Your task to perform on an android device: Open HERE WeGo app, Search Directions from Moorgate(London) to BB's Coffee and Muffins and start it.
Image 0: 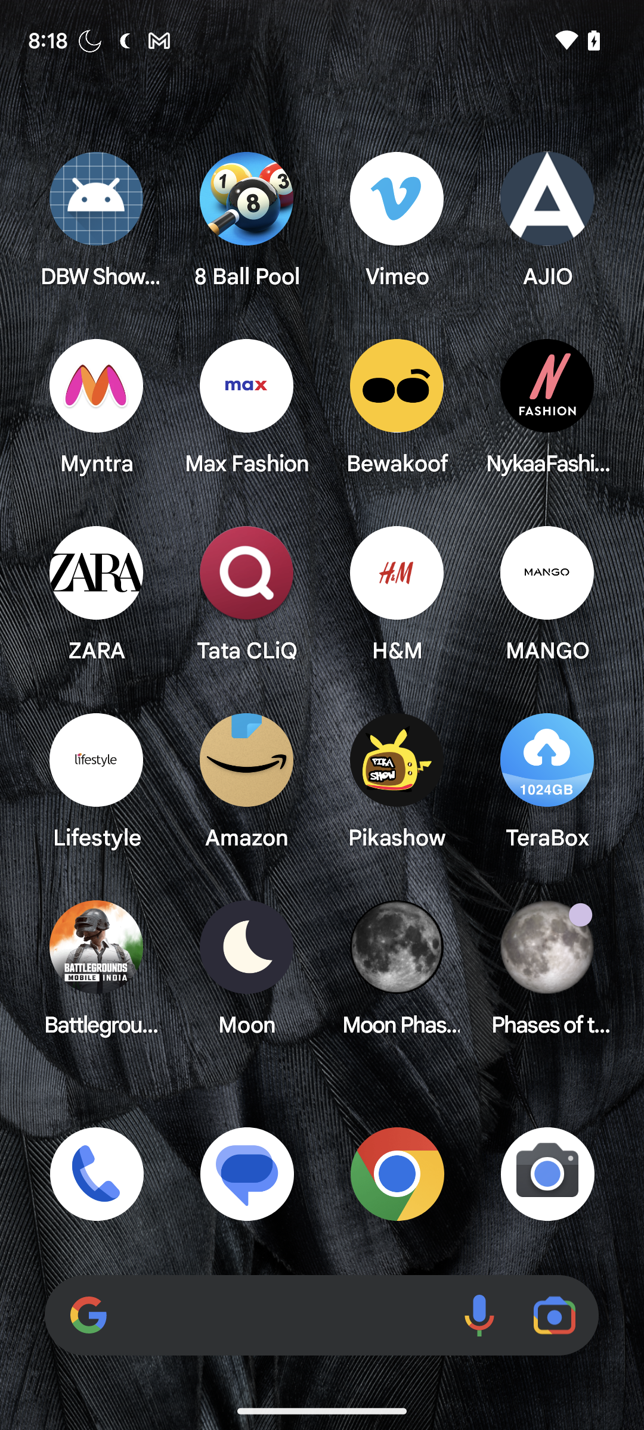
Open HERE WeGo app
Step 0: open app "HERE WeGo"
Image 1: 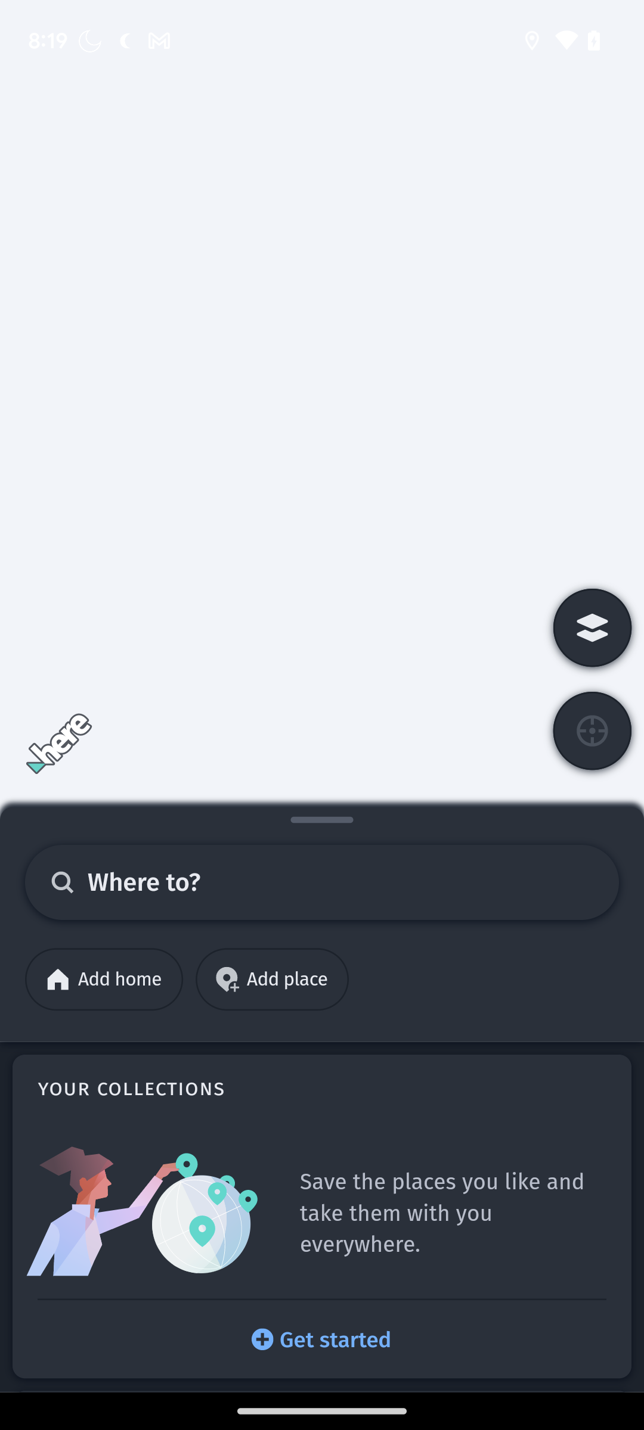
Click on the search icon at the left side of the screen
Step 1: click (322, 878)
Image 2: 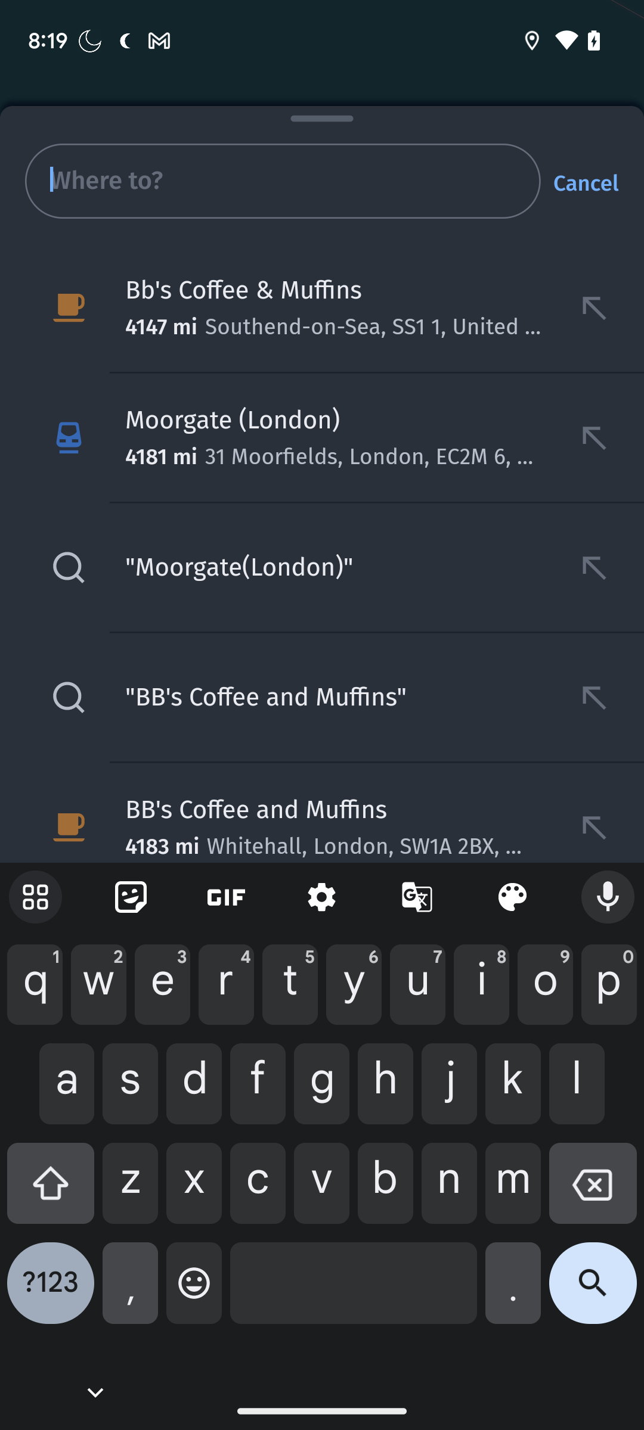
type Moorgate (London)
Step 2: type "Moorgate (London)"
Image 3: 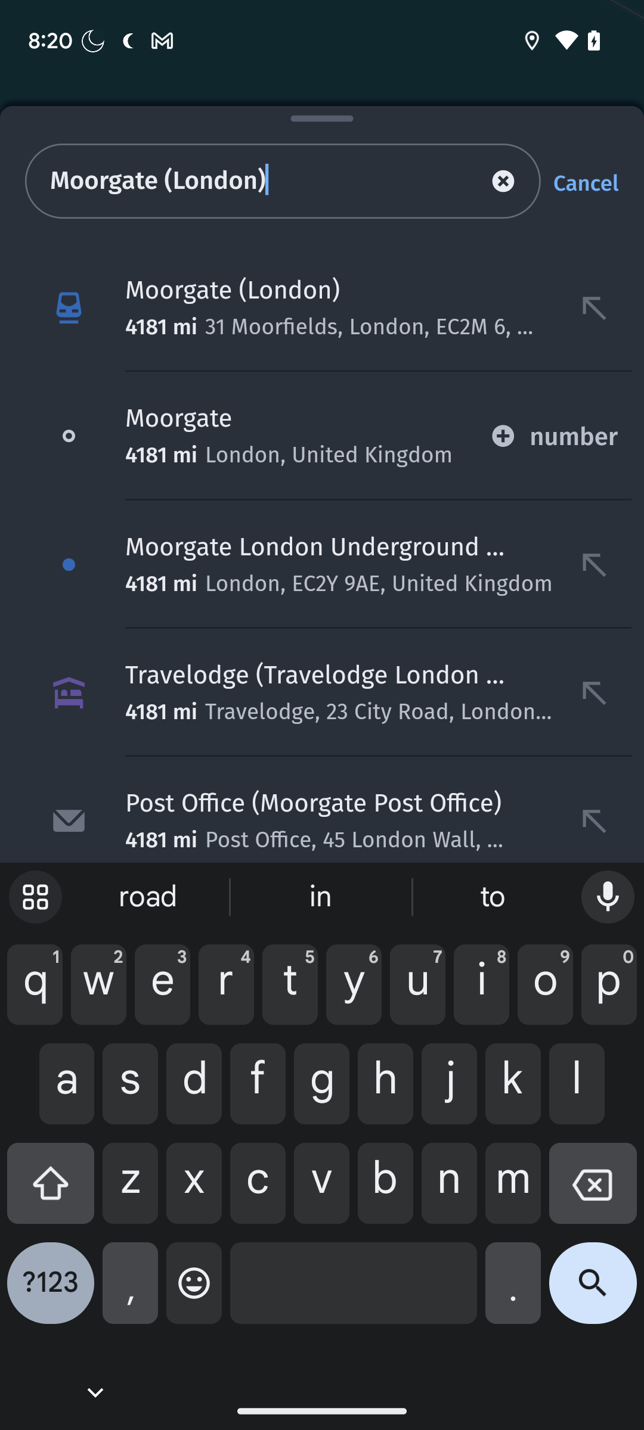
Click on the search icon at the right bottom corner of the screen
Step 3: click (593, 1292)
Image 4: 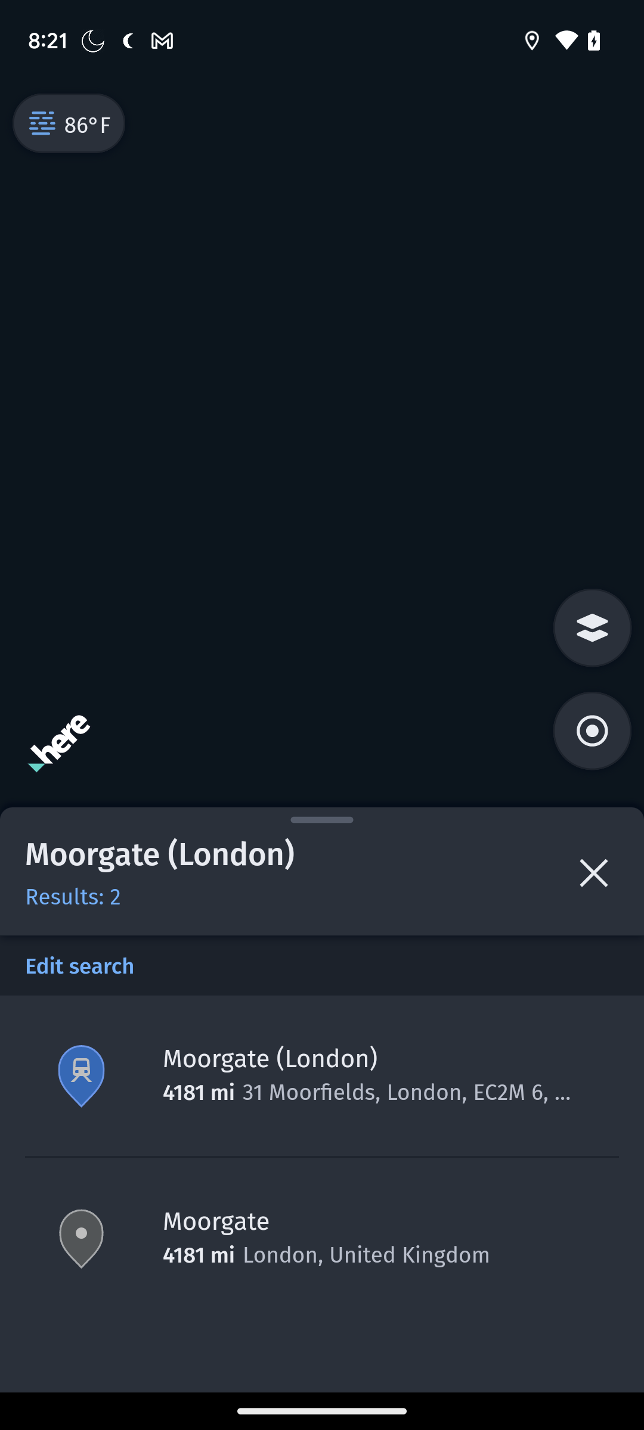
Click on Moorgate (London) below the Edit search option
Step 4: click (321, 1076)
Image 5: 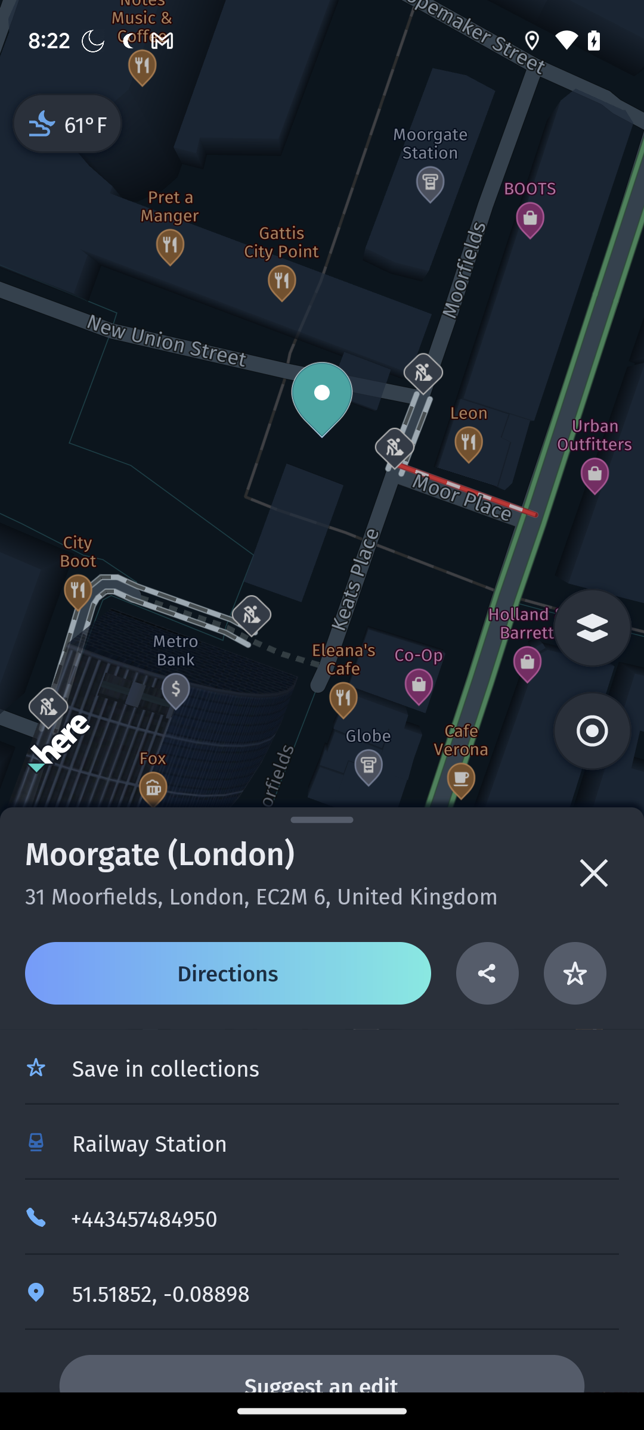
Click on the Directions option at the left side of the screen
Step 5: click (228, 973)
Image 6: 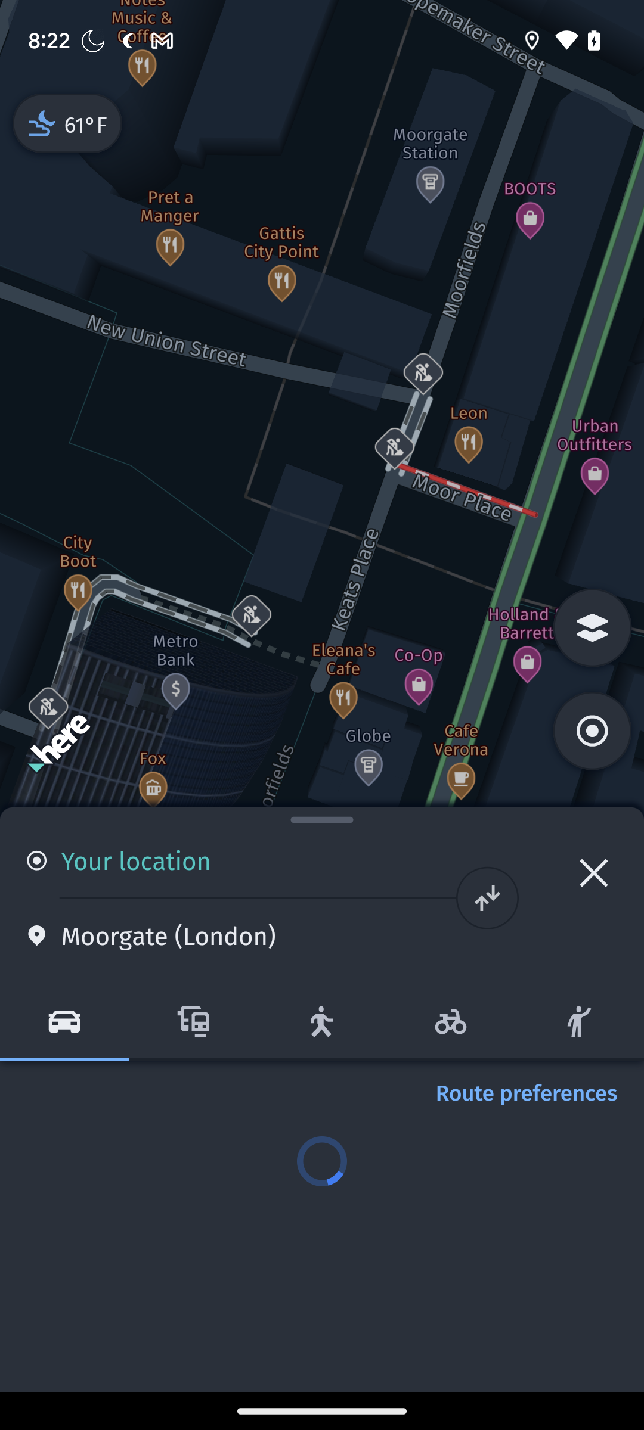
Click on your location at the left side of the screen
Step 6: click (240, 860)
Image 7: 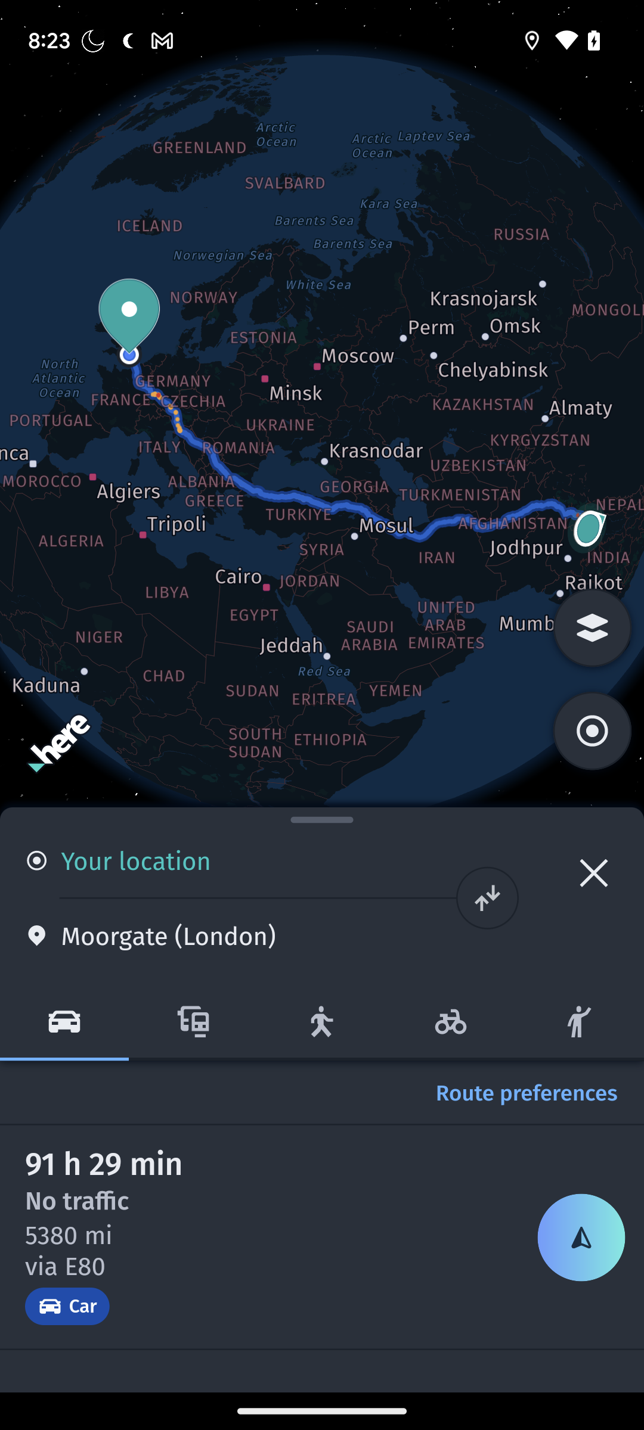
Click on your location at the left side of the screen
Step 7: click (240, 860)
Image 8: 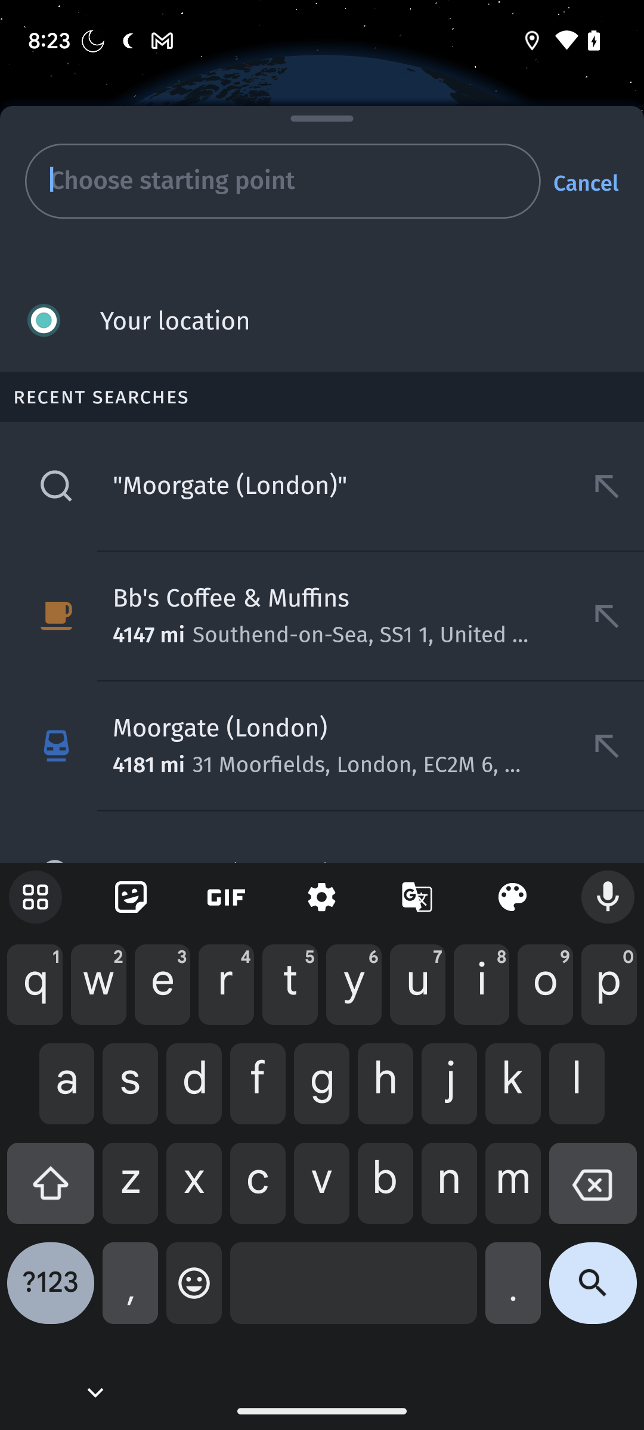
Type BB's Coffee and Muffins
Step 8: type " BB's Coffee and Muffins"
Image 9: 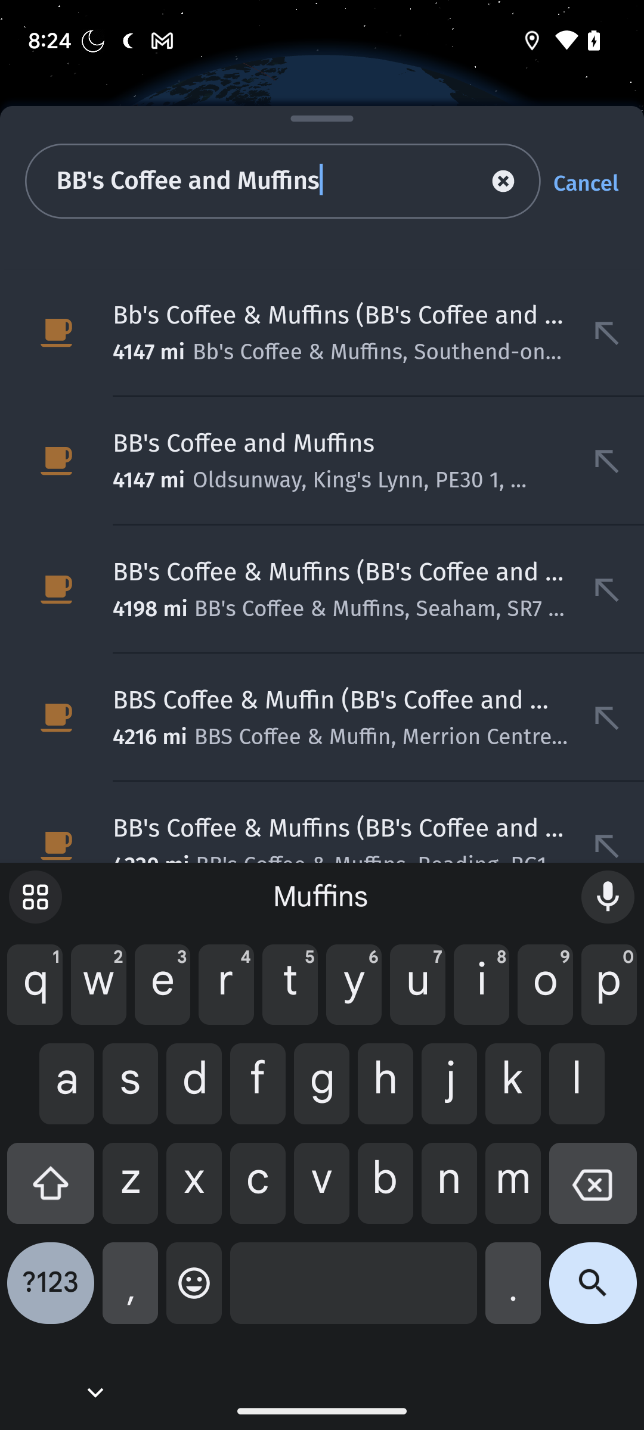
Click on the BB's Cofffe & Muffins (BB's Coffee and ...
Step 9: click (322, 332)
Image 10: 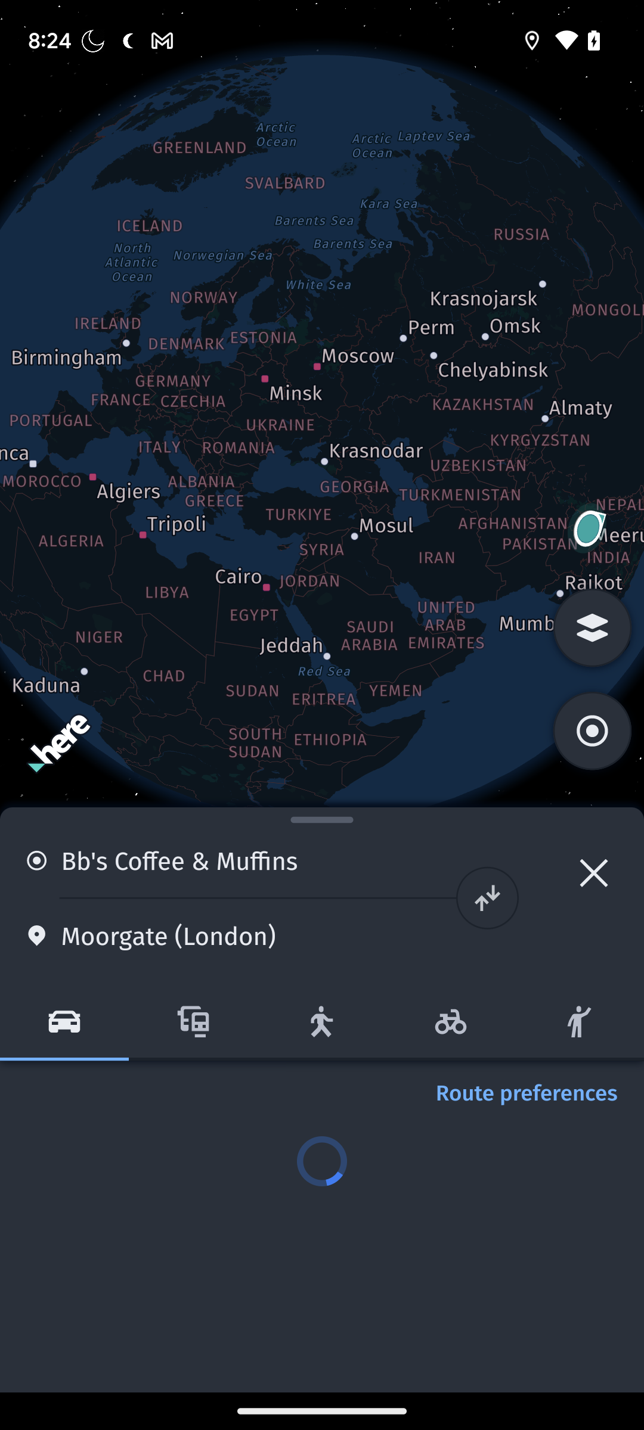
Click on the BB's Cofffe & Muffins (BB's Coffee and ...
Step 10: wait
Image 11: 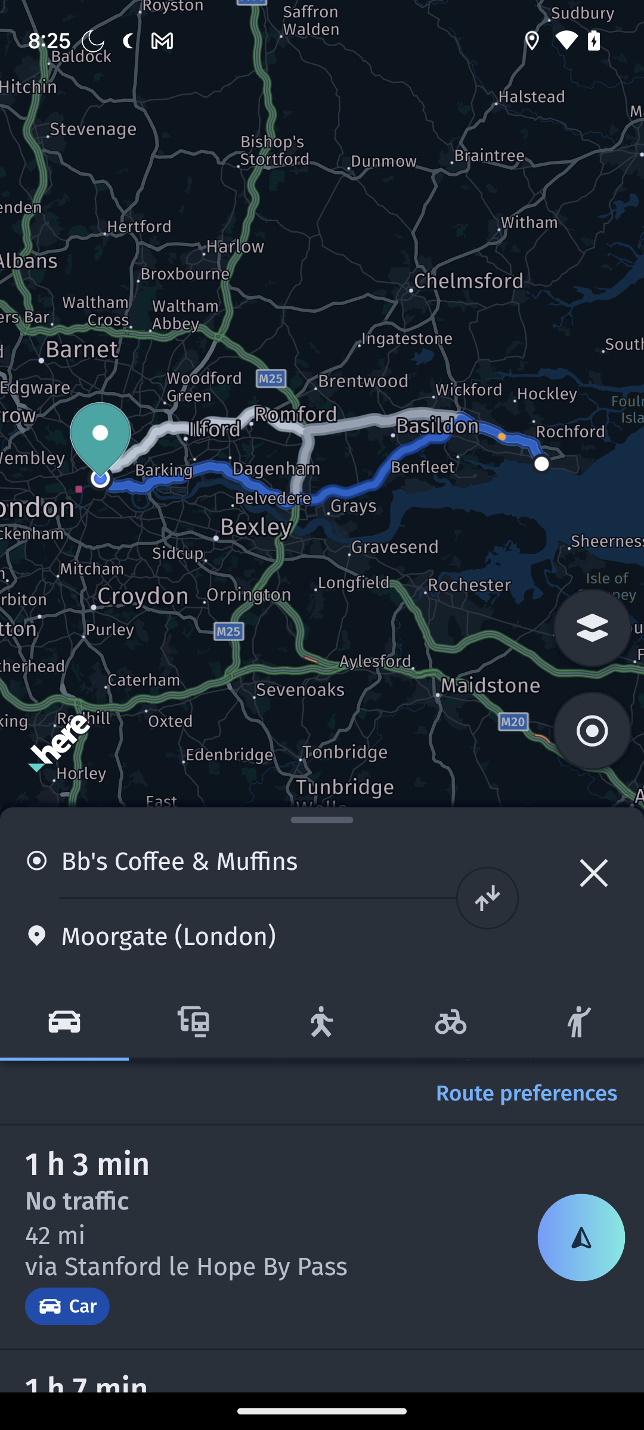
Click on the direction icon at the right bottom corner of the screen
Step 11: click (322, 1238)